Your task to perform on an android device: I'm going to see a friend this weekend, and she lives in the Upper East Side of New York, therefore I want to check the weather forecast in the AccuWeather app.
Image 0: 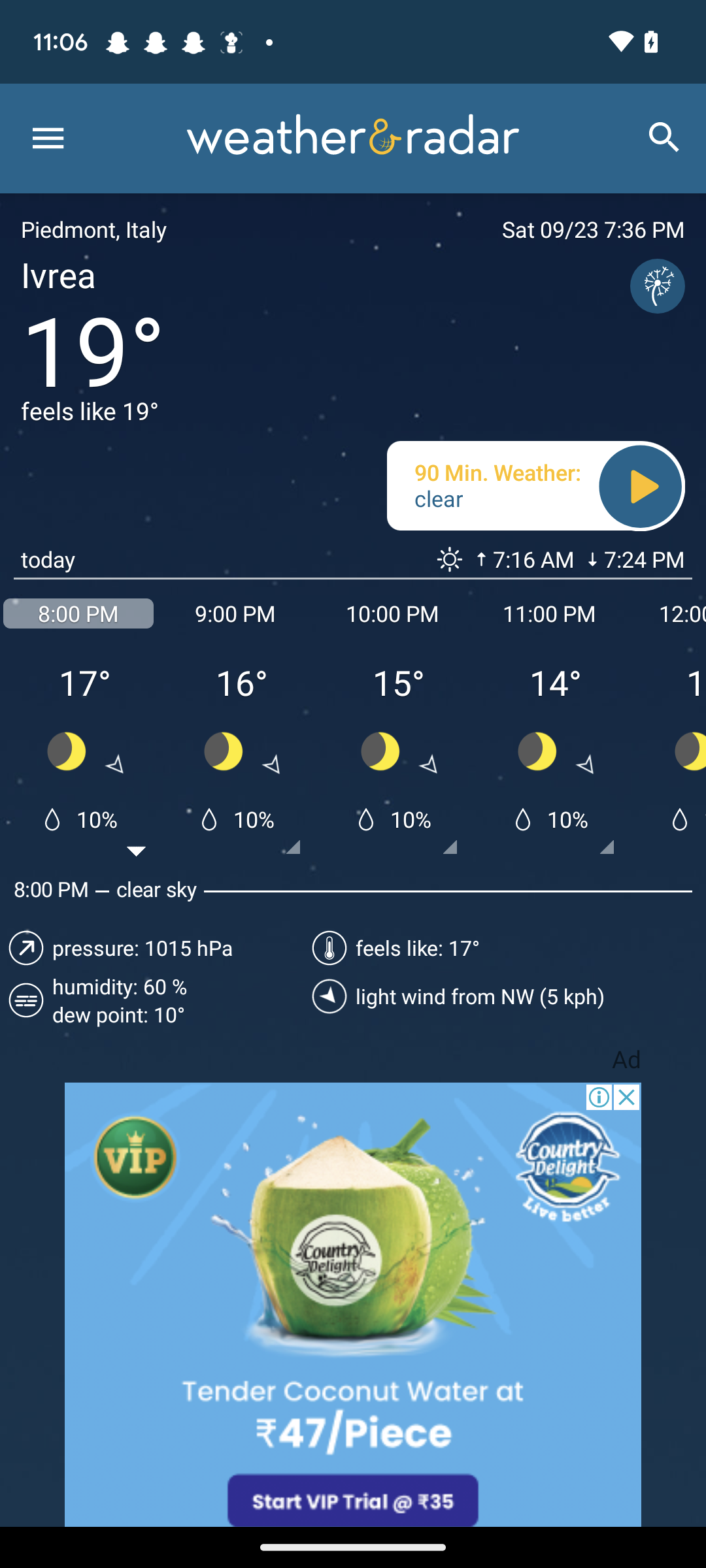
Open the AccuWeather app
Step 0: open app "AccuWeather"
Image 1: 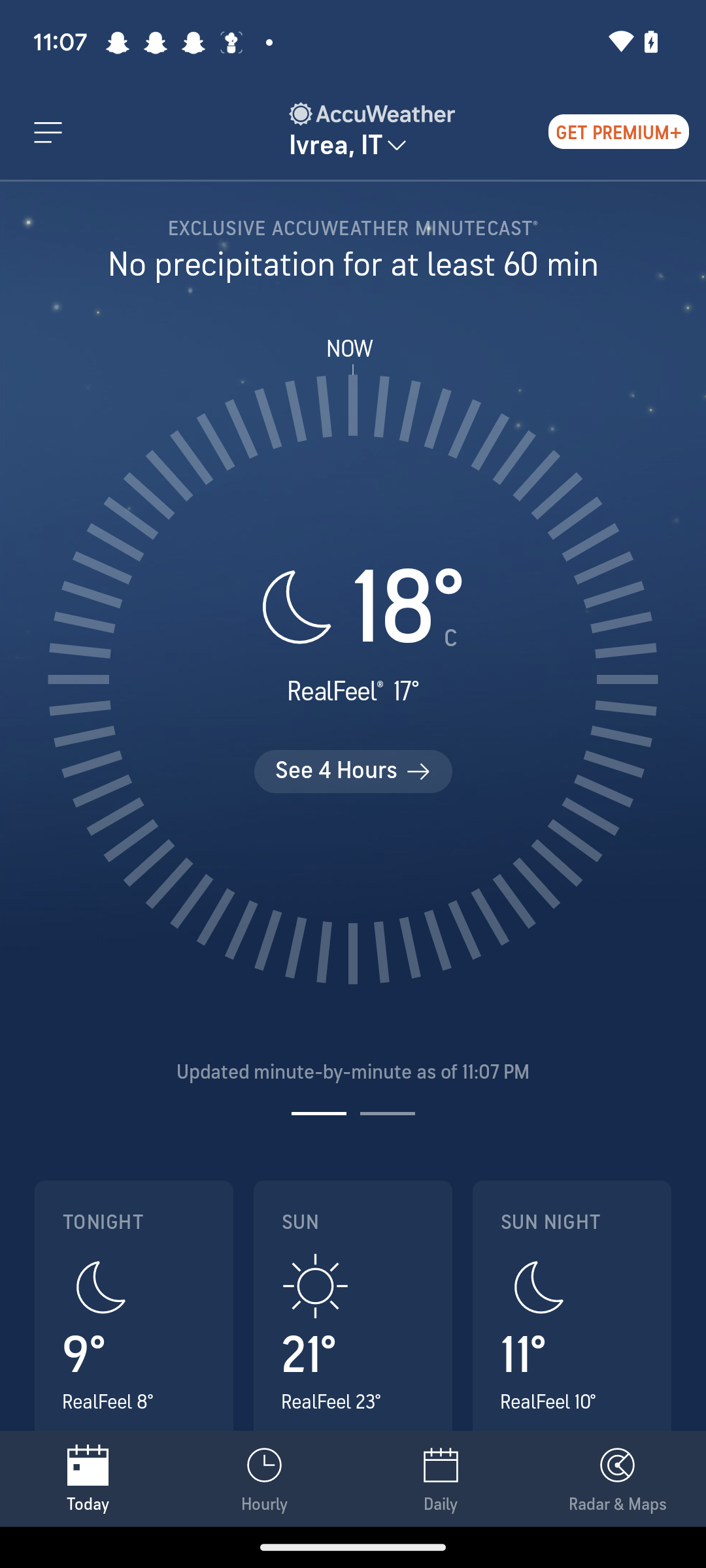
Click on the Ivrea, IT drop down at the top of the screen
Step 1: click (335, 144)
Image 2: 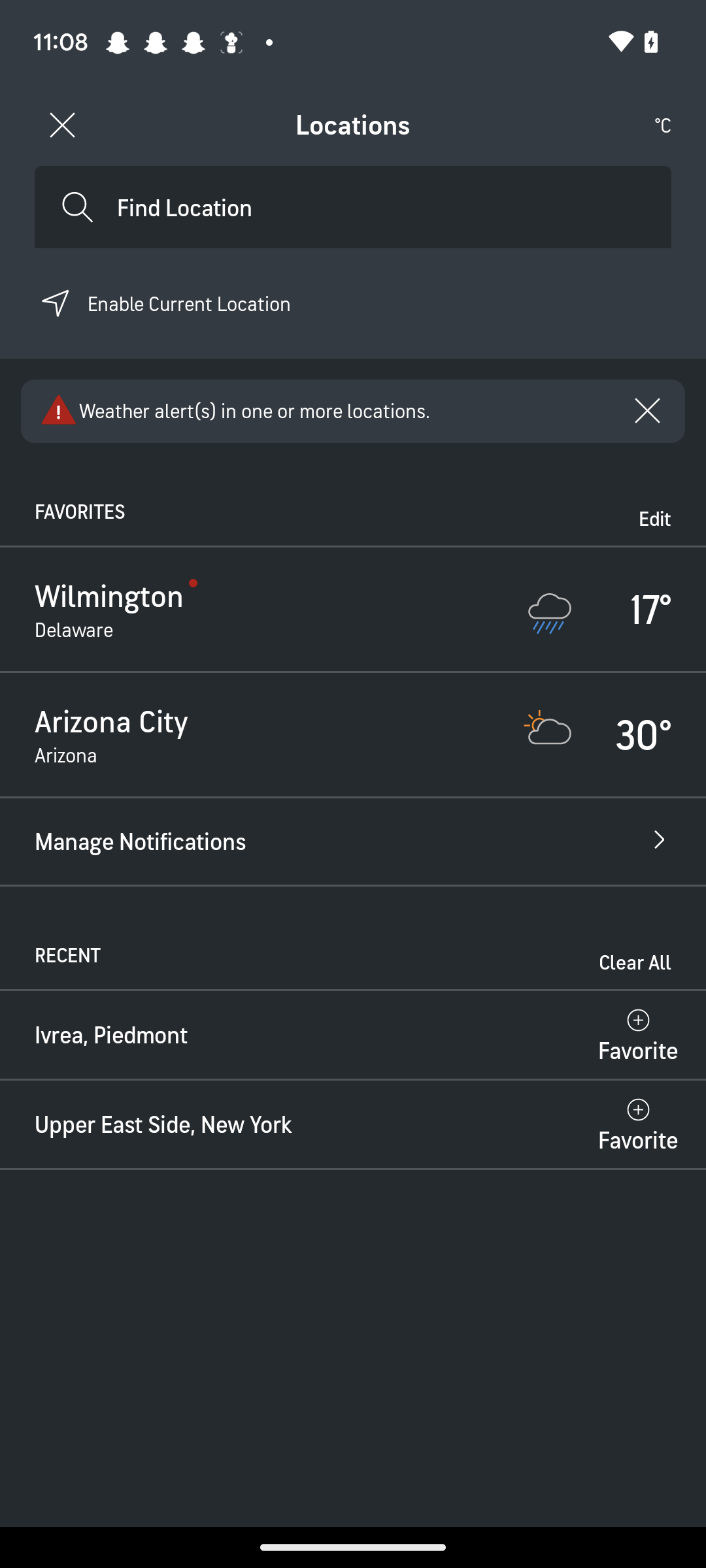
Click on the search bar at the top of the screen
Step 2: click (353, 207)
Image 3: 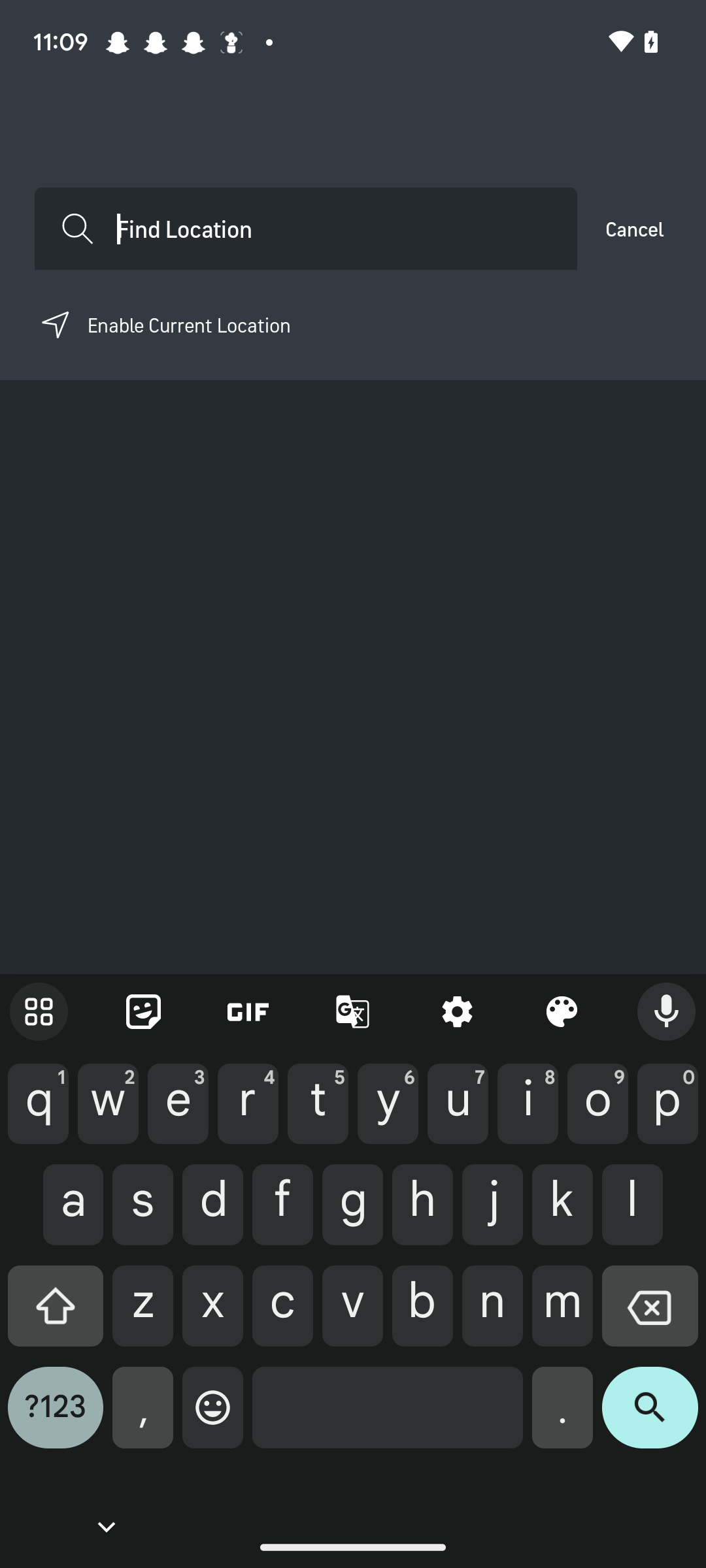
Search for Upper East Side of New York
Step 3: type "Upper East Side"
Image 4: 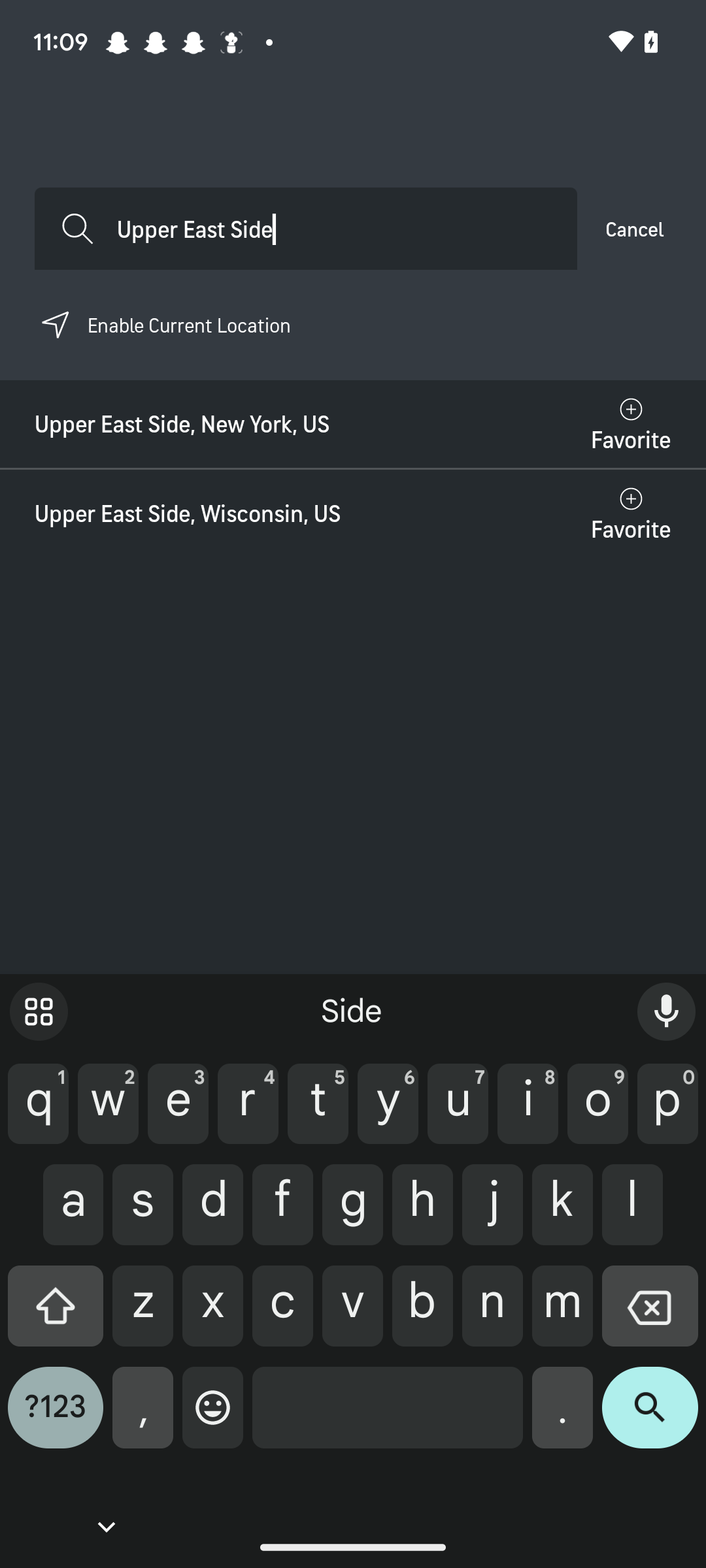
Click on the Upper East Side, New York, US
Step 4: click (305, 423)